Your task to perform on an android device: I want to view all my reminders
Image 0: 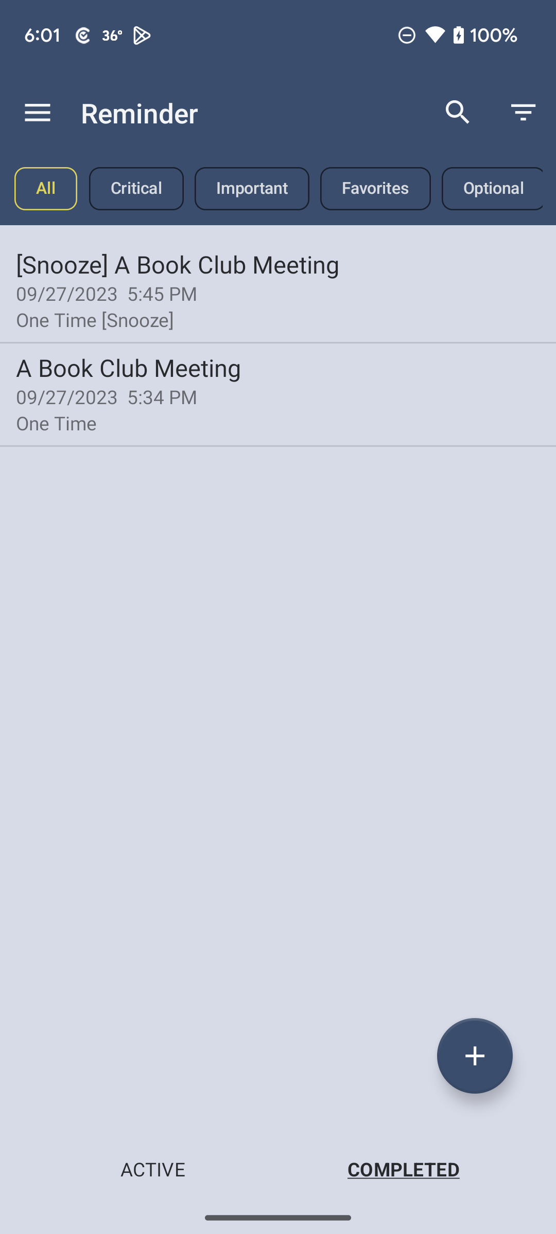
Click on the Active option at the bottom left of the screen
Step 0: click (152, 1169)